Your task to perform on an android device: In the Blossom app, I want to create a plant room in my garden under Living room category and add the Madagascar Palm in it. 
Image 0: 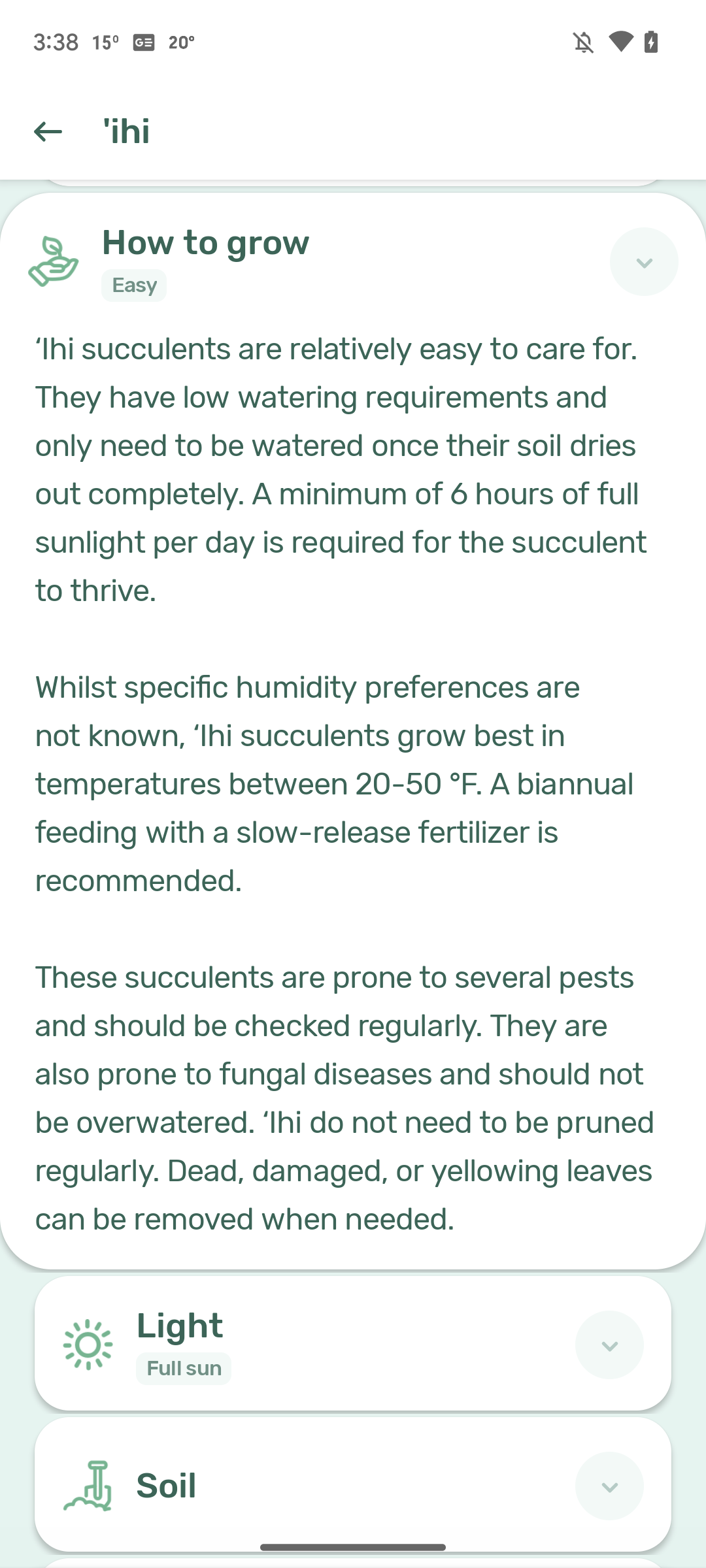
Go back to the previous page
Step 0: press back button
Image 2: 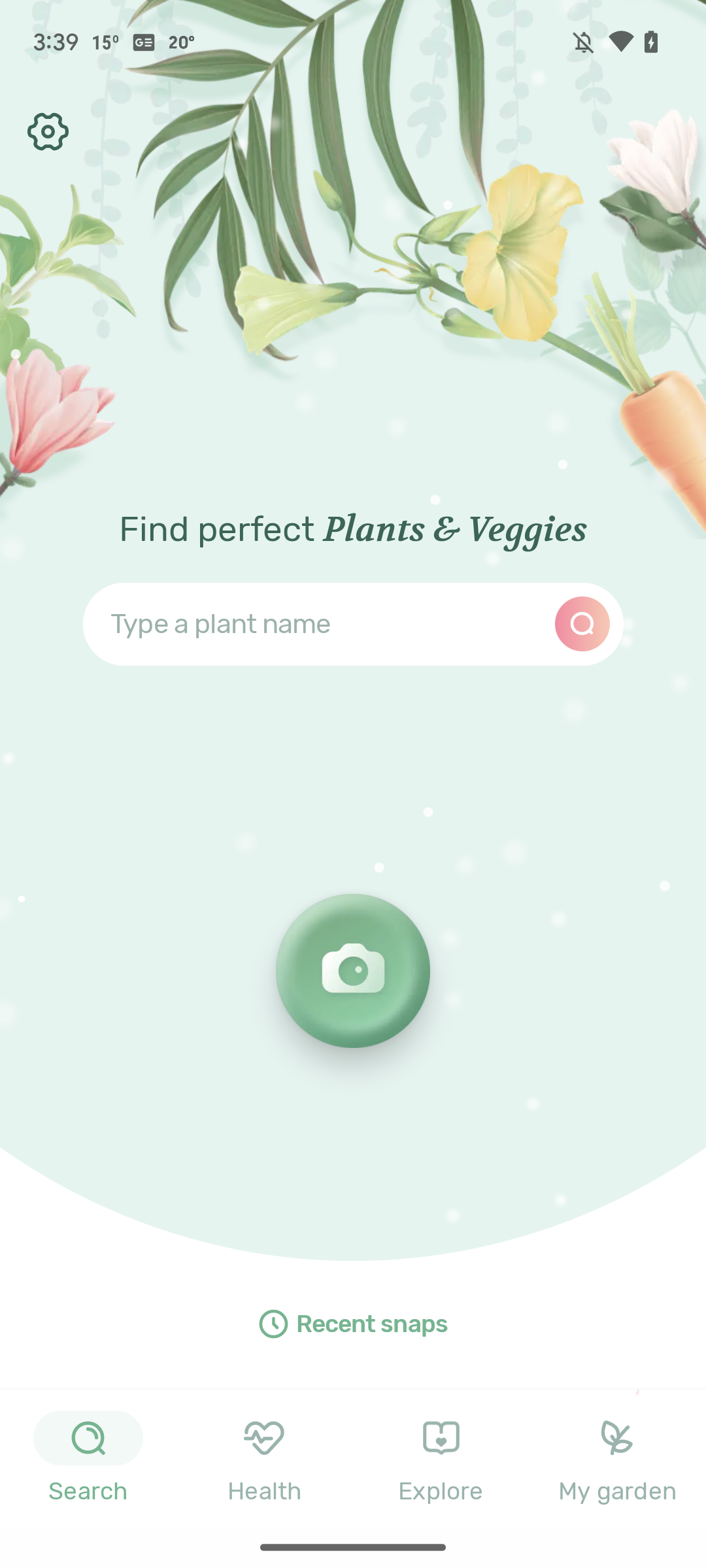
Click on the My garden at the bottom of  right corner
Step 2: click (618, 1458)
Image 4: 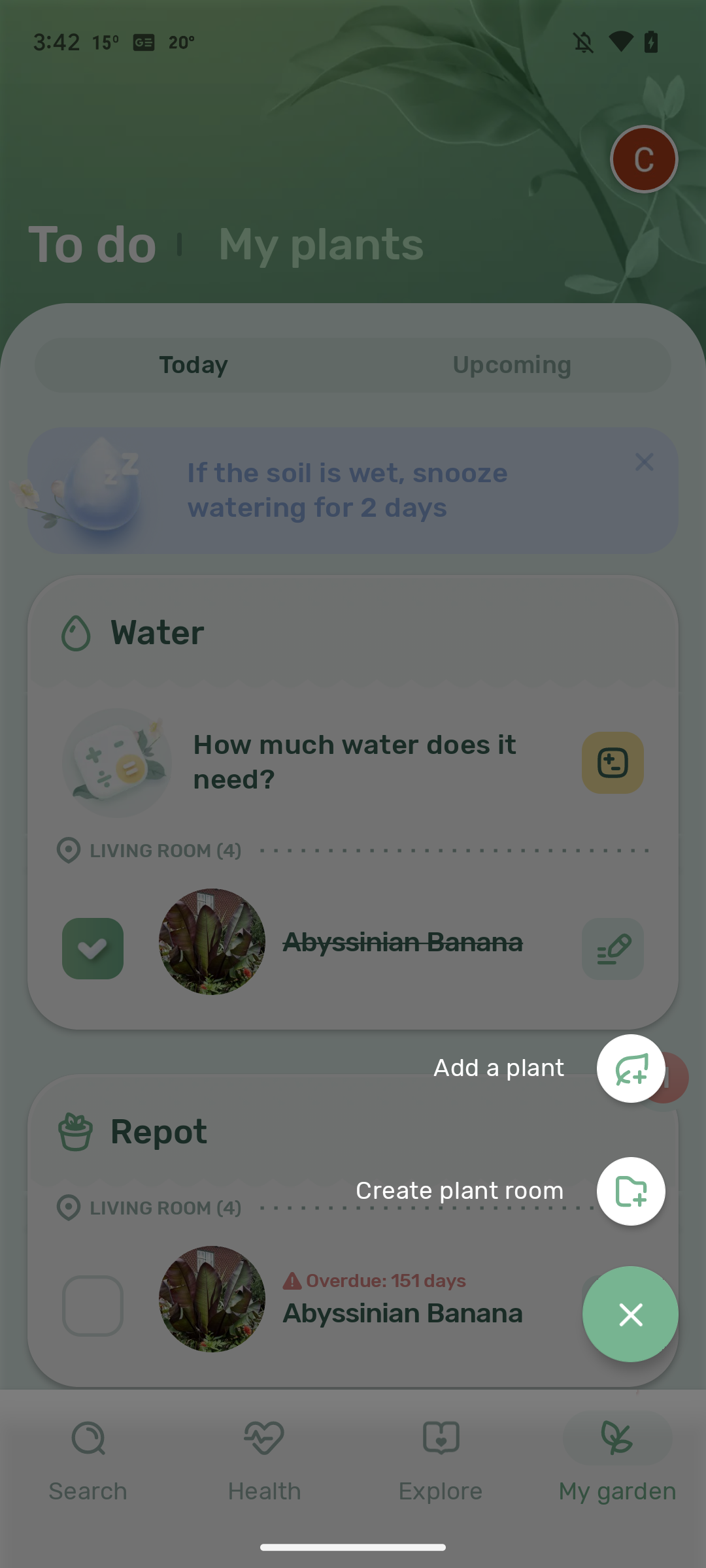
Click on Create plant room
Step 4: click (631, 1191)
Image 5: 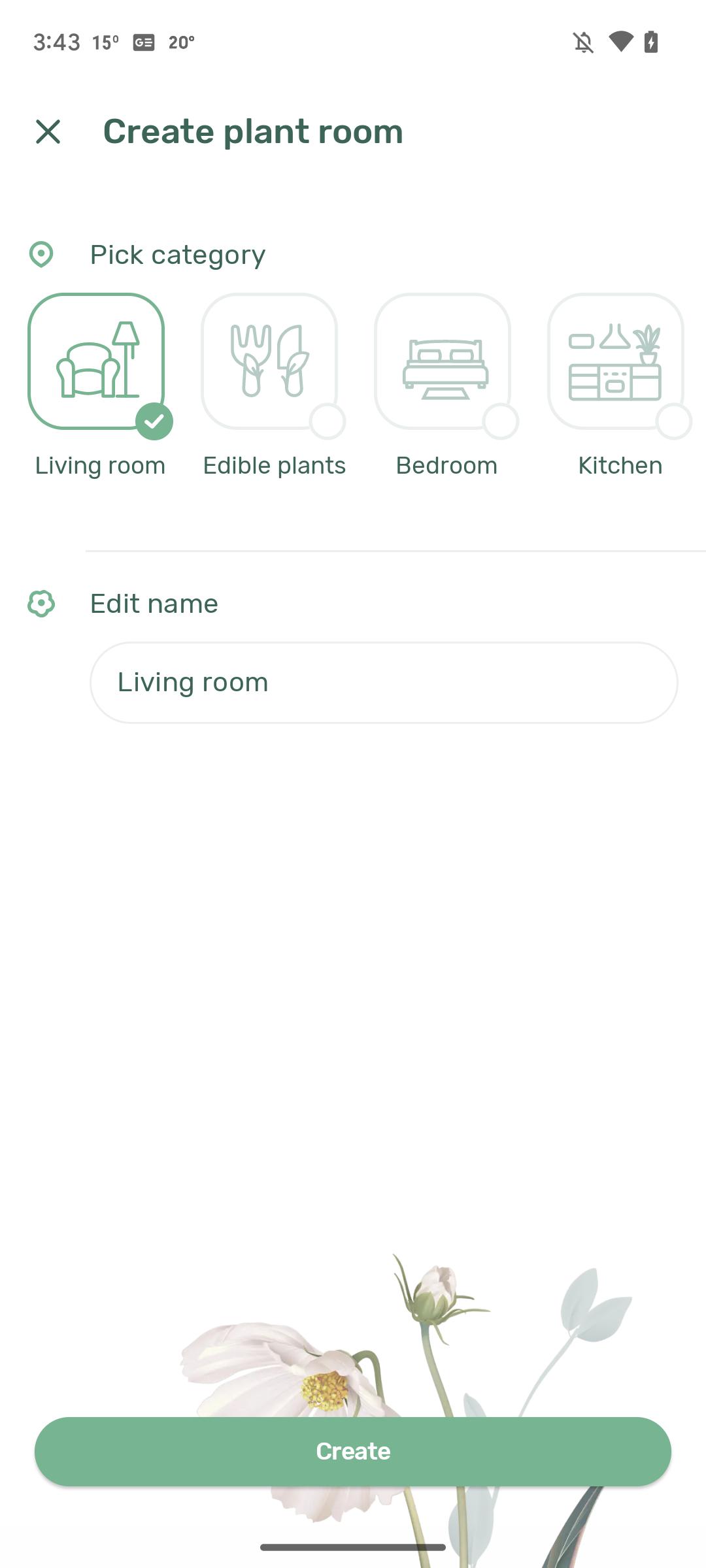
Click on create option at the bottom of screen
Step 5: click (353, 1452)
Image 6: 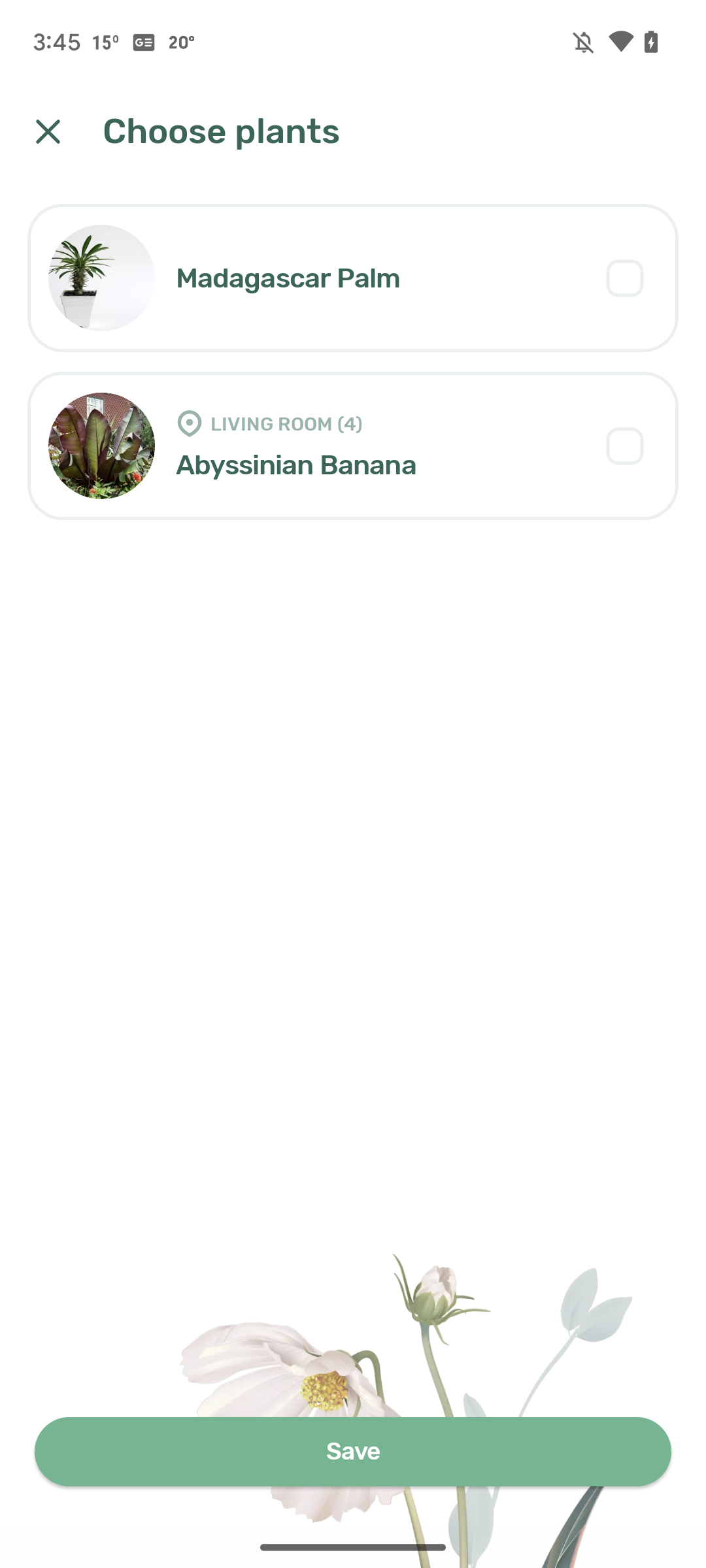
Click on Madagascar Palm
Step 6: click (624, 278)
Image 7: 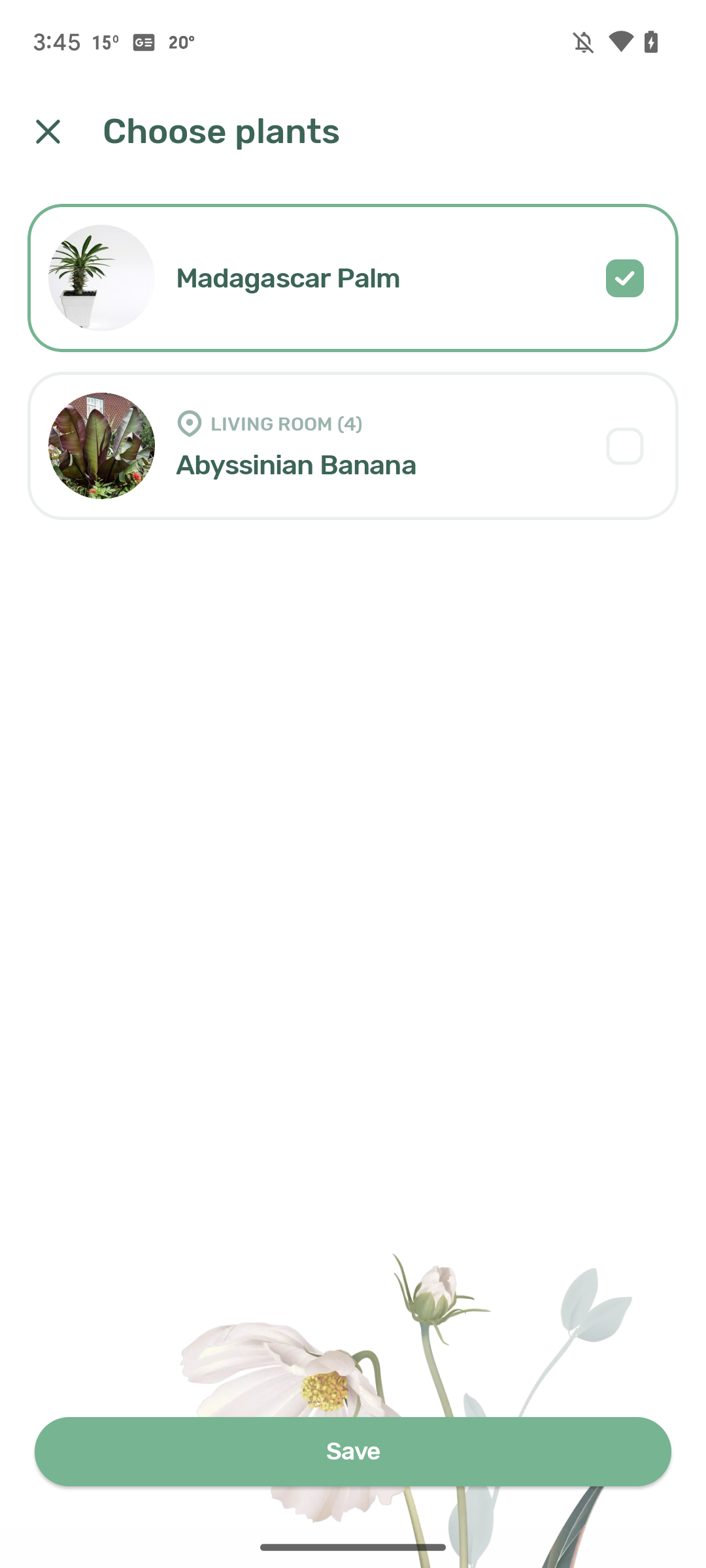
Click on save option at the bottom of the screen
Step 7: click (353, 1452)